Your task to perform on an android device: I would like to read the community posts on the Flora app in order to gain inspiration.
Image 0: 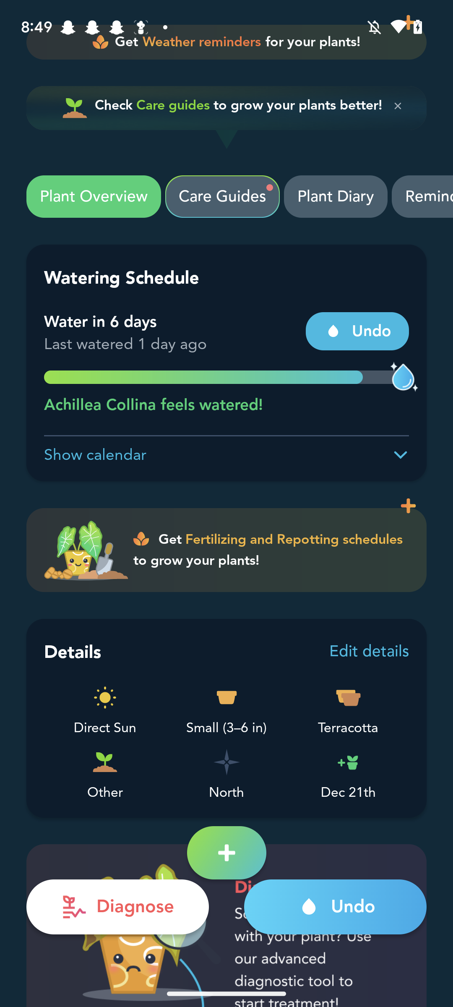
Go back to the previous page 
Step 0: press back button
Image 1: 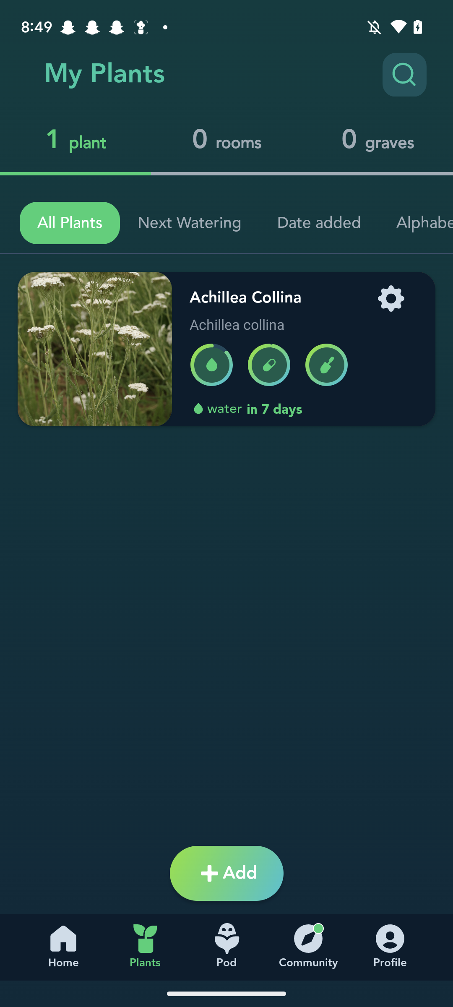
Click on the Community icon at the bottom of the screen
Step 1: click (307, 953)
Image 2: 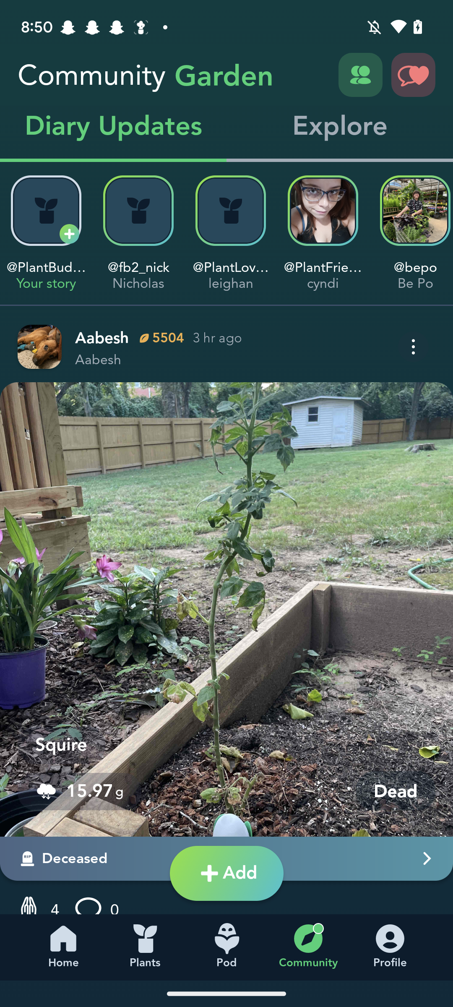
Swipe up to see more posts
Step 2: scroll down
Image 3: 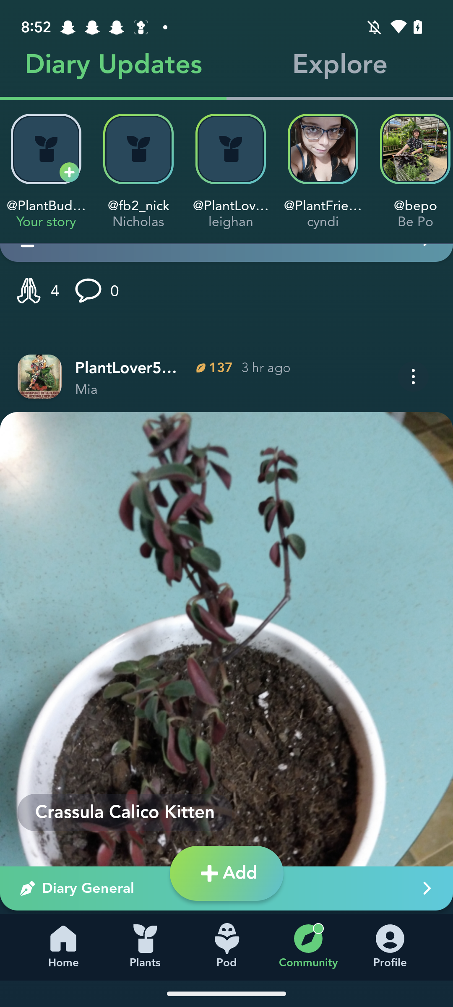
Swipe up to see more posts
Step 3: scroll down
Image 4: 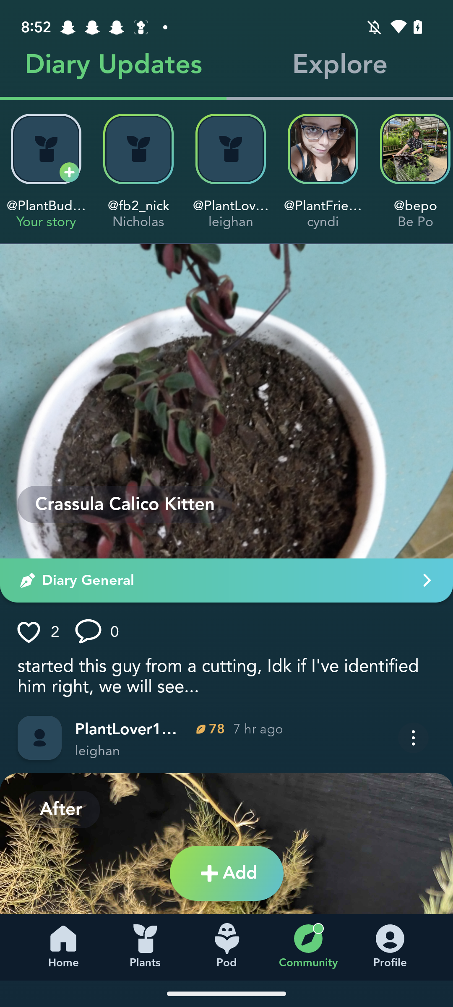
Swipe up to see more posts
Step 4: wait